Your task to perform on an android device: Now that I know what the plant's name is, I want to learn about it and care for it in PlantSnap.
Image 0: 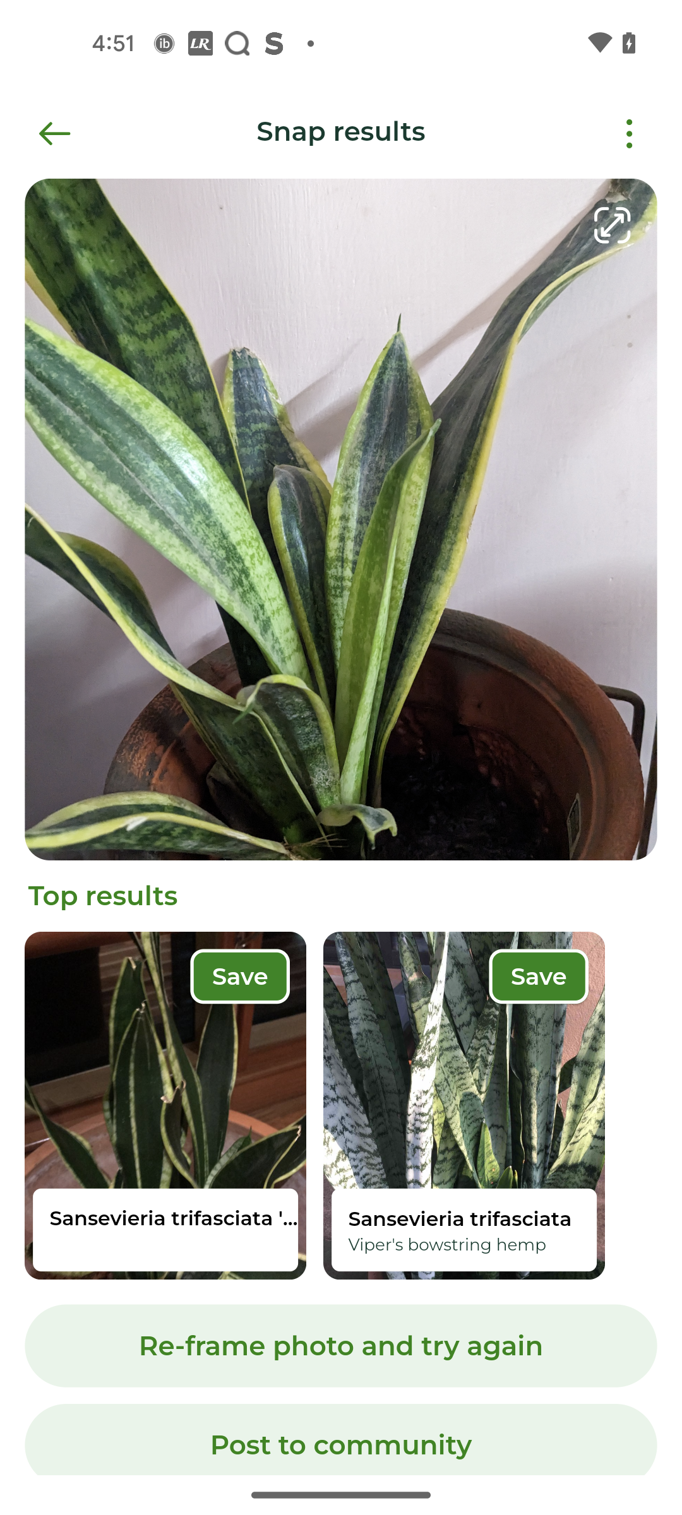
Click on the first search result
Step 0: click (174, 1105)